Your task to perform on an android device: Reset the Stopwatch in the clock app 
Image 0: 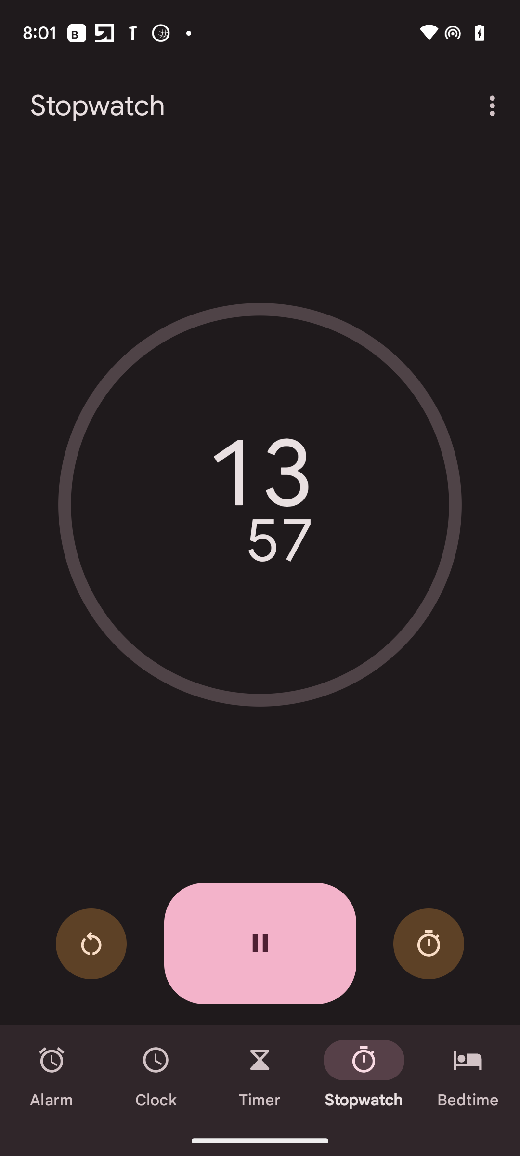
Click on the reset icon.
Step 0: click (91, 944)